Your task to perform on an android device: I want to view Yummiez green peas 500g as it is the best seller.
Image 0: 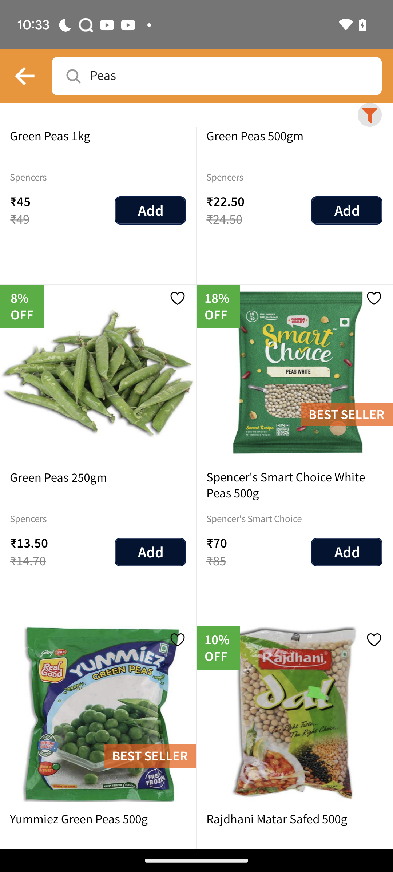
Click on the Yummiez green peas 500g
Step 0: click (98, 714)